Your task to perform on an android device: I'd like to add the text Climate change, fishing, and pollution have an impact on the reef to the slide in the Google Slides app.
Image 0: 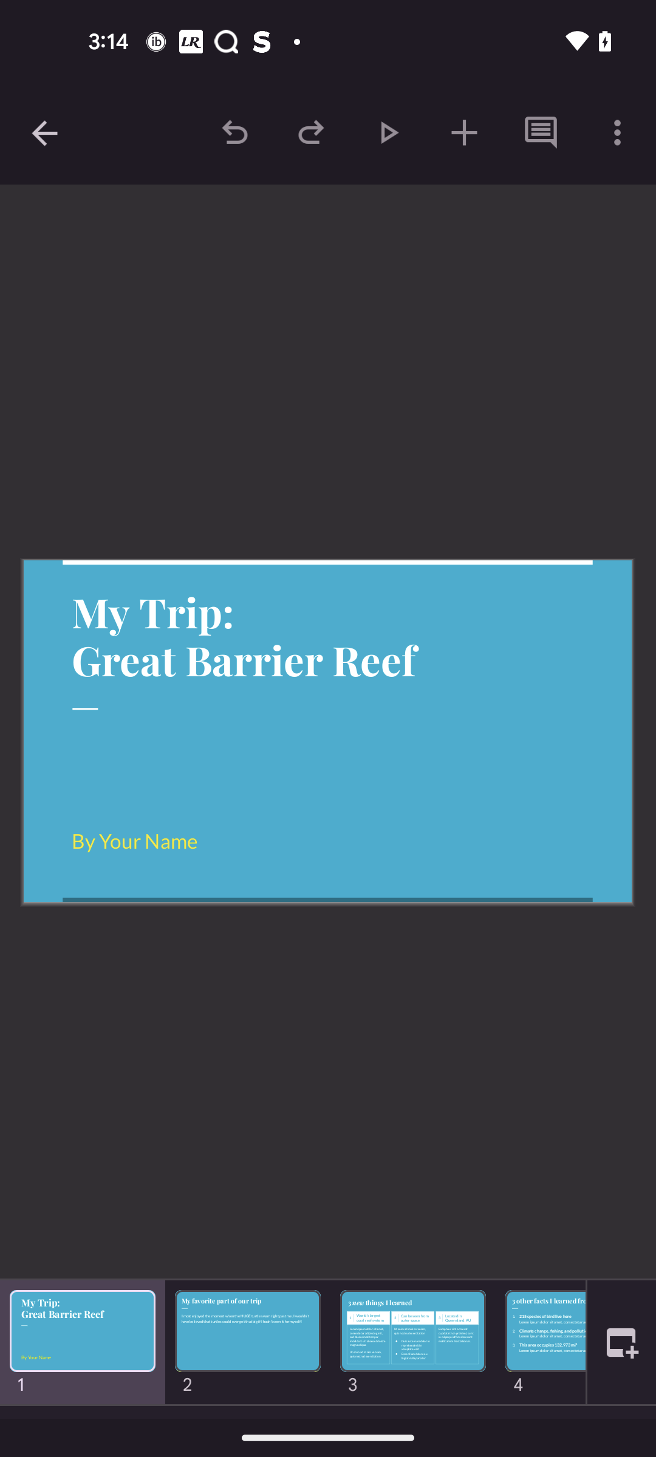
Click on the Plus icon at the top right side of the screen
Step 0: click (464, 132)
Image 2: 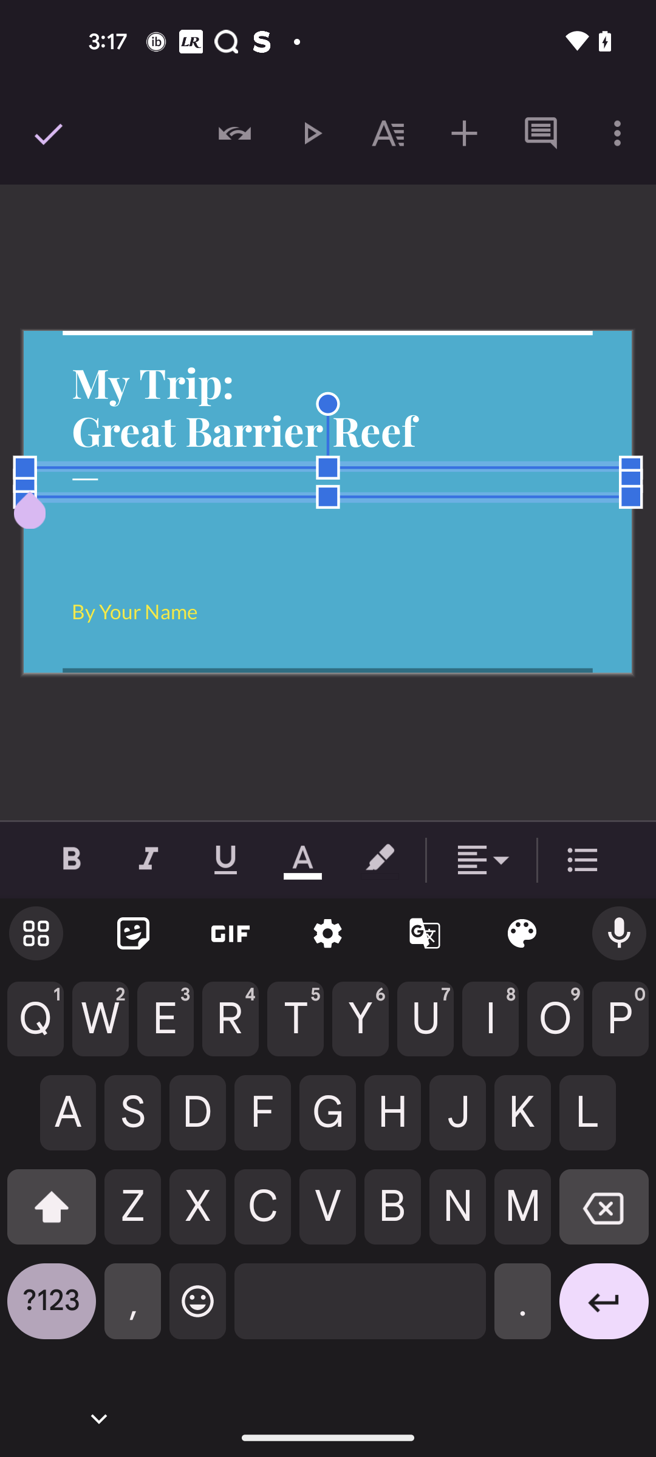
Type Climate change, fishing, and pollution have an impact on the reef
Step 2: type "Climate change, fishing, and pollution have an impact on the reef"
Image 3: 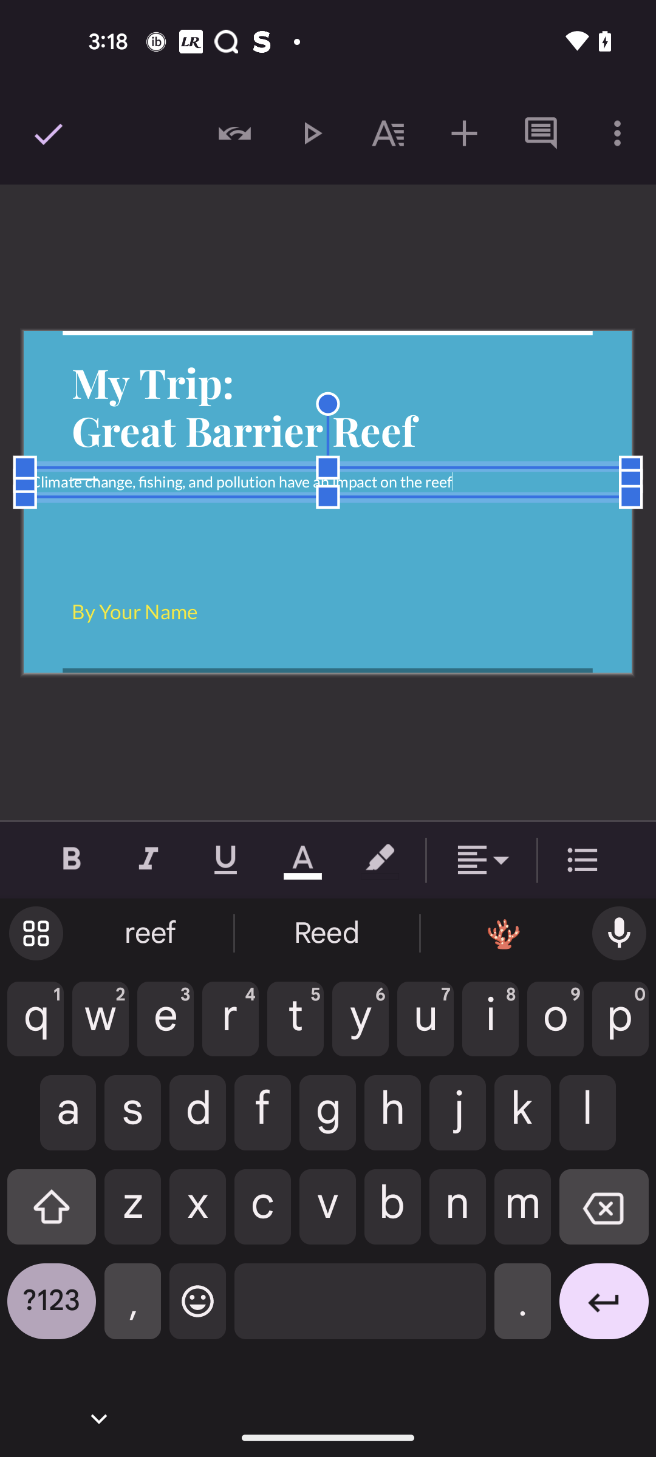
Click on the tick button at the top left corner of the screen
Step 3: click (44, 133)
Image 4: 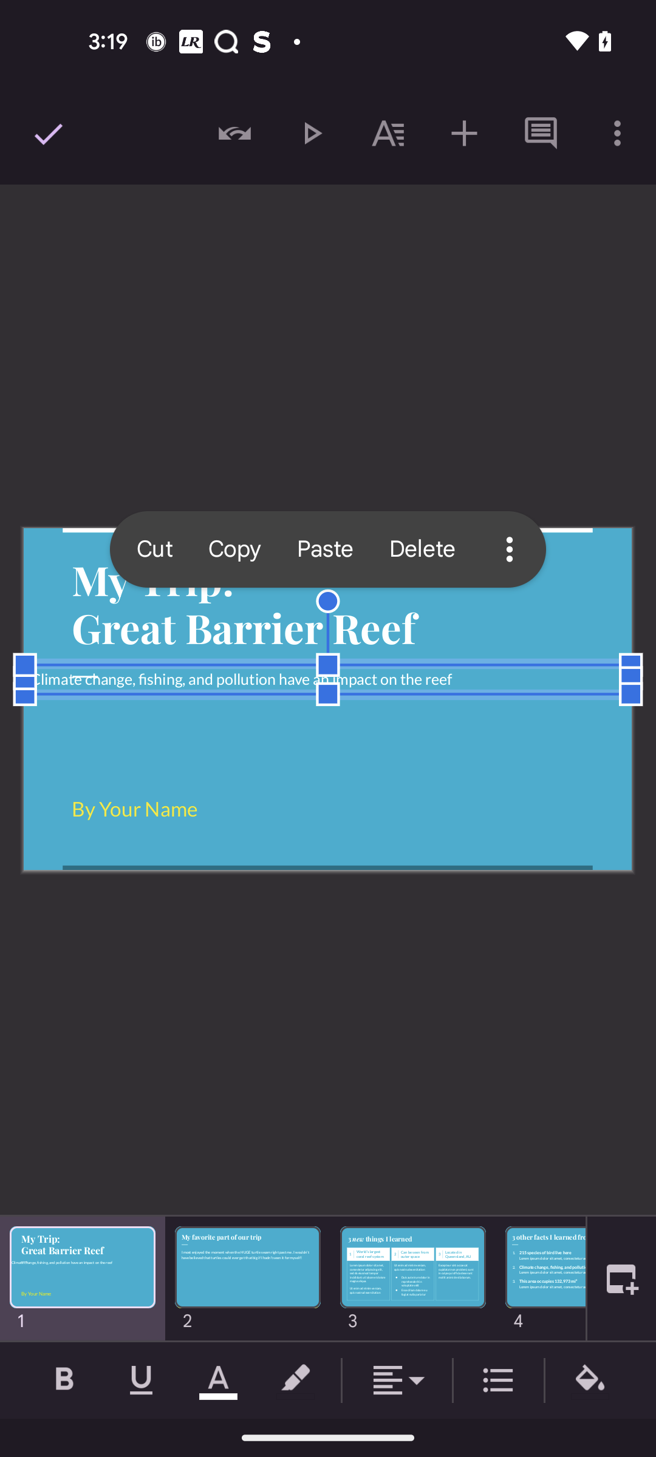
Click on the tick button at the top left corner of the screen
Step 4: click (44, 133)